Your task to perform on an android device: I want to track my garden progress to know how much plants grow in my garden, so track my garden progress in the Blossom app.
Image 0: 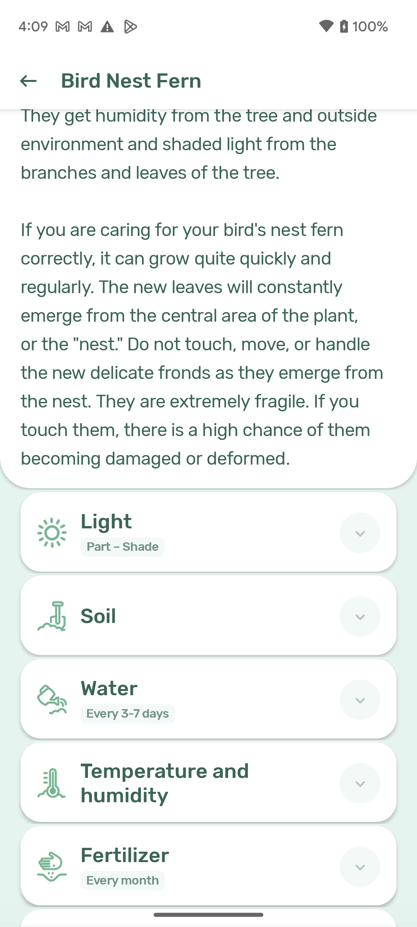
Go back to the previous page to view my garden option.
Step 0: press back button
Image 1: 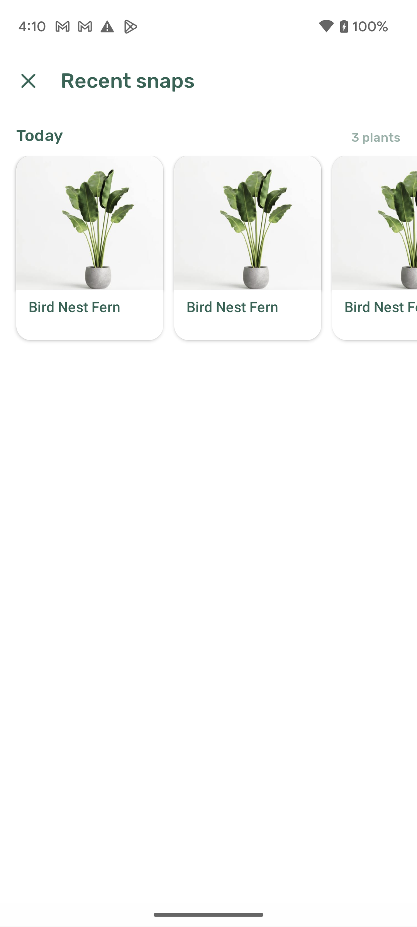
Go back to the previous page to view my garden option.
Step 1: press back button
Image 3: 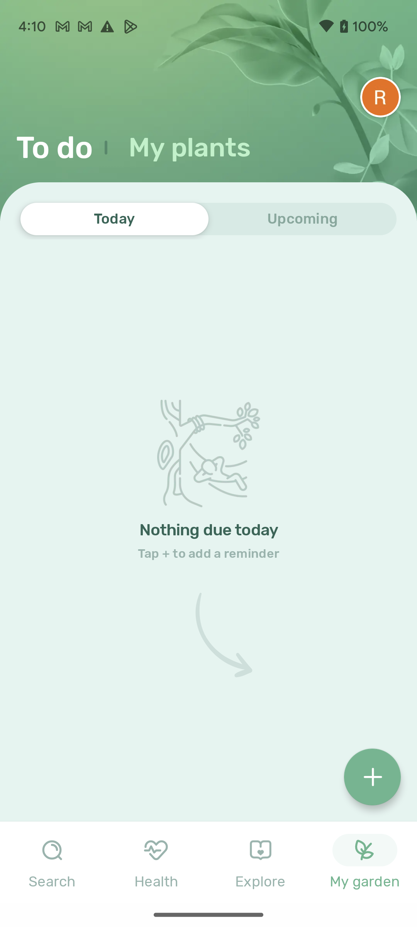
Click on the My plants tab to view the progress of my garden.
Step 3: click (190, 147)